Your task to perform on an android device: In the Amazon app , add the Wembleys Dancing cactus to cart . 
Image 0: 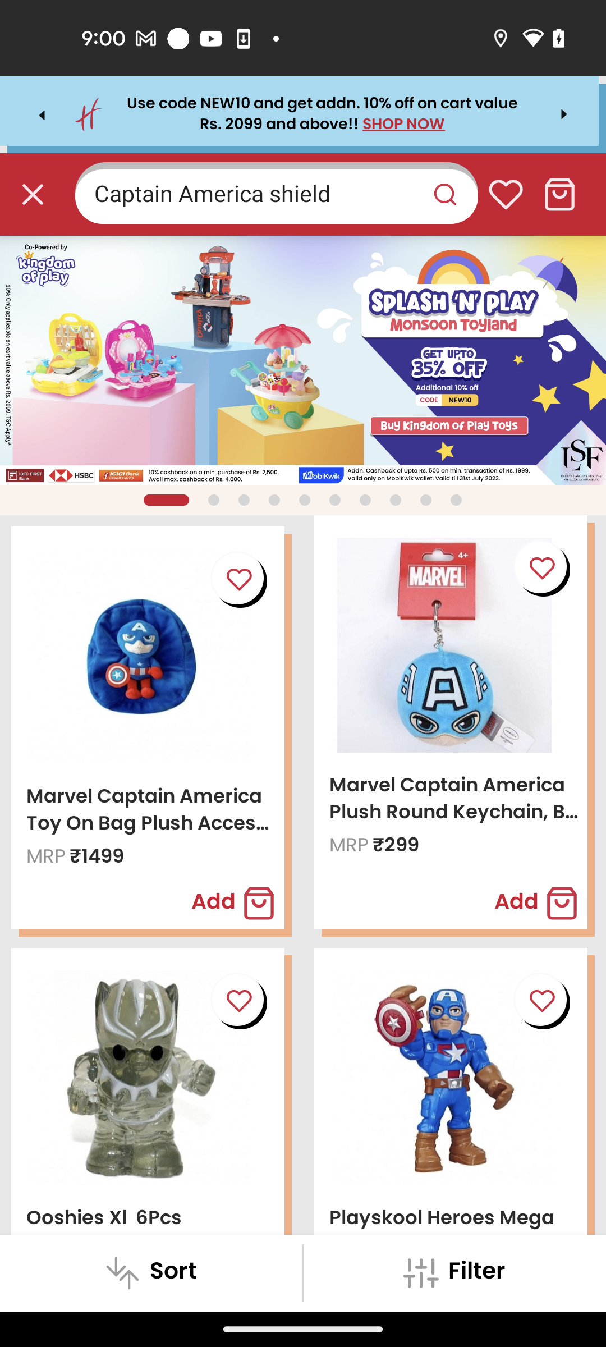
Open the Amazon app
Step 0: open app "Amazon"
Image 1: 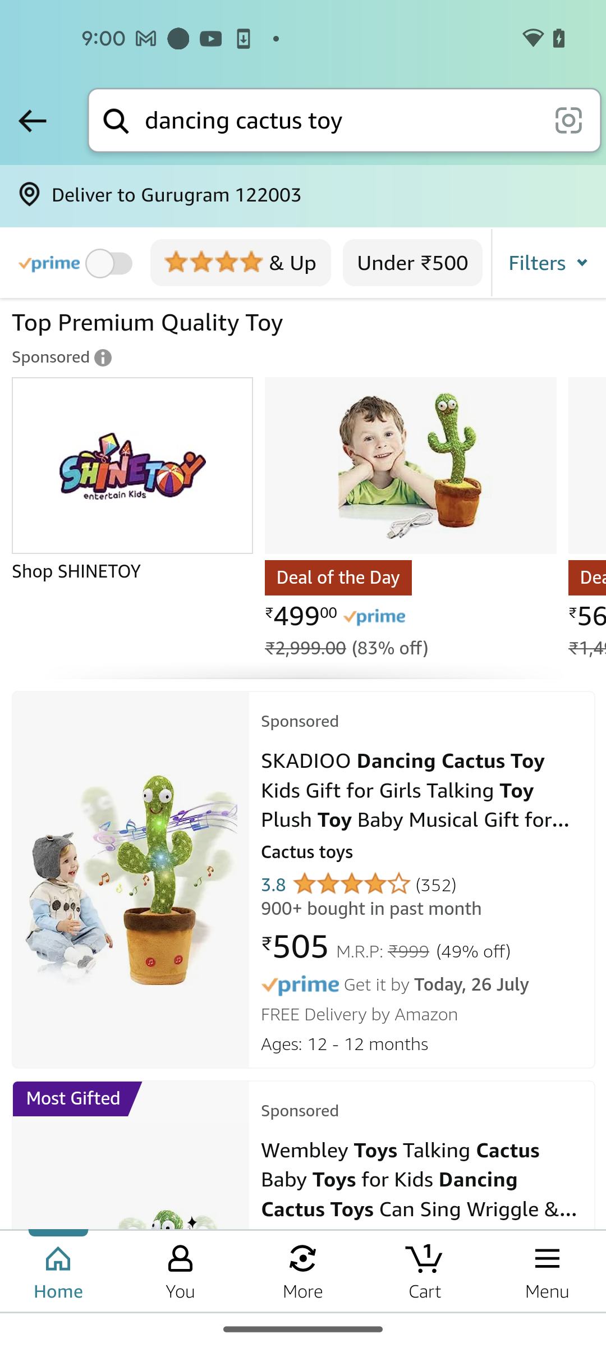
Scroll up and look for wembley Dancing cactus
Step 1: scroll down
Image 2: 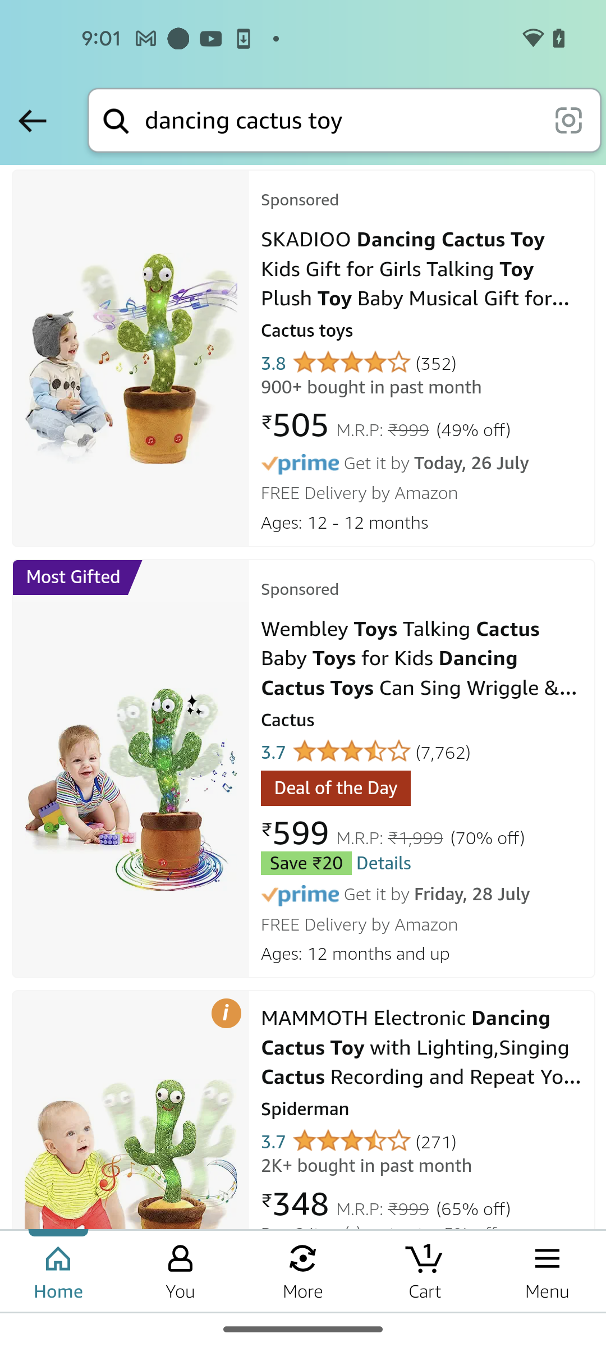
Open the Wembley Dancing cactus
Step 2: click (423, 658)
Image 3: 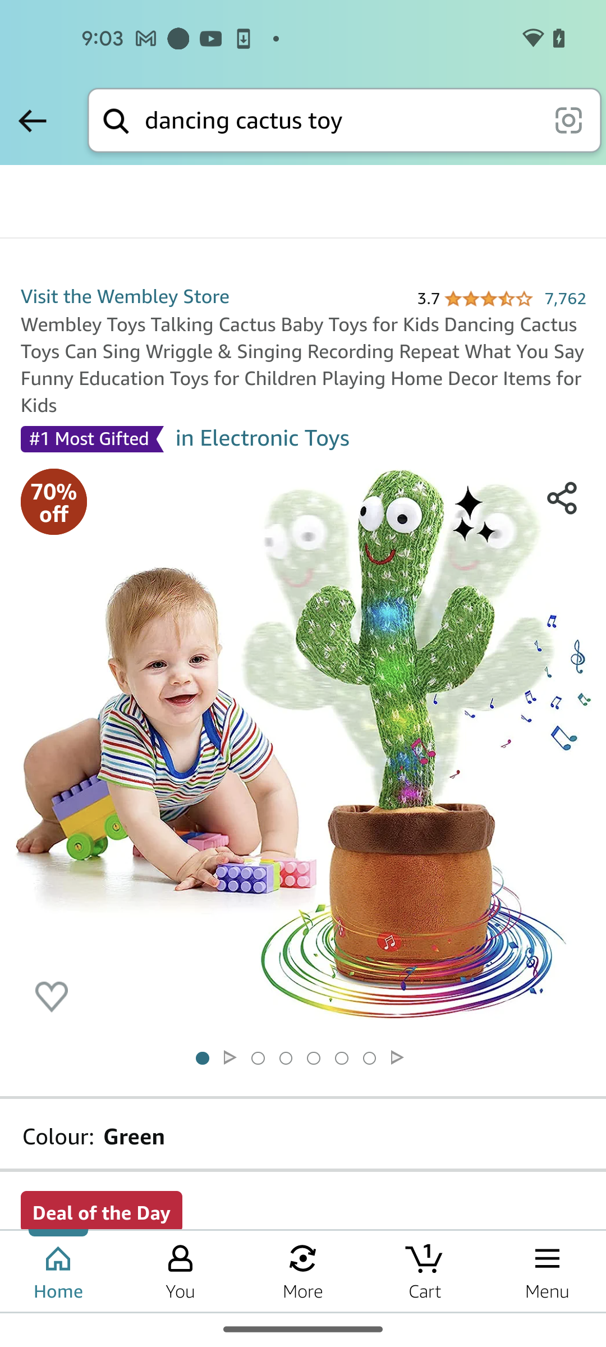
Scroll up for the Add to cart option
Step 3: scroll down
Image 4: 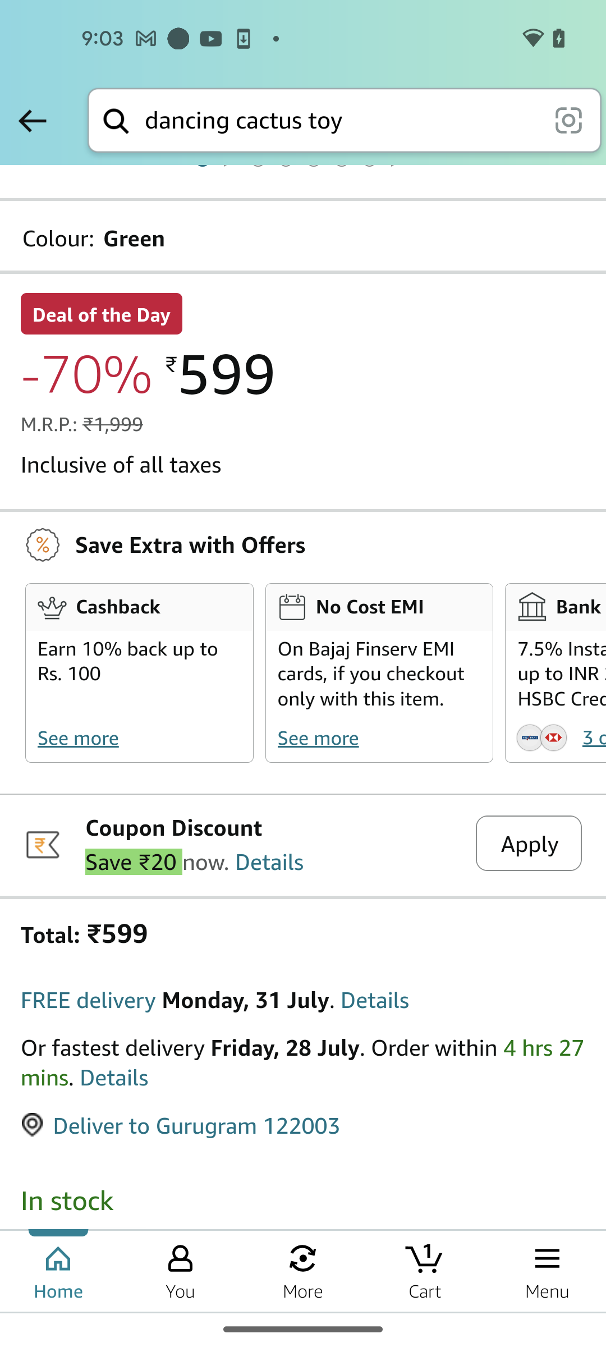
Scroll up for the Add to cart option
Step 4: scroll down
Image 5: 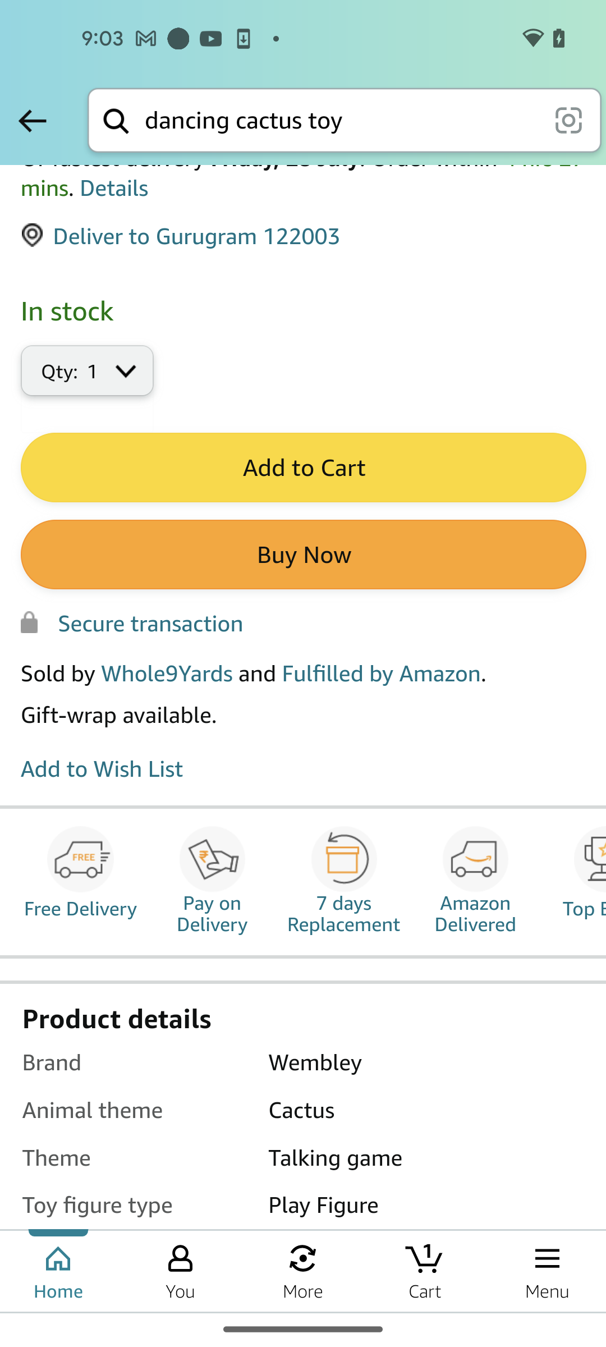
Click on the Add to cart button
Step 5: click (302, 467)